Your task to perform on an android device: In the reminder app, mark the HR meeting as completed.
Image 0: 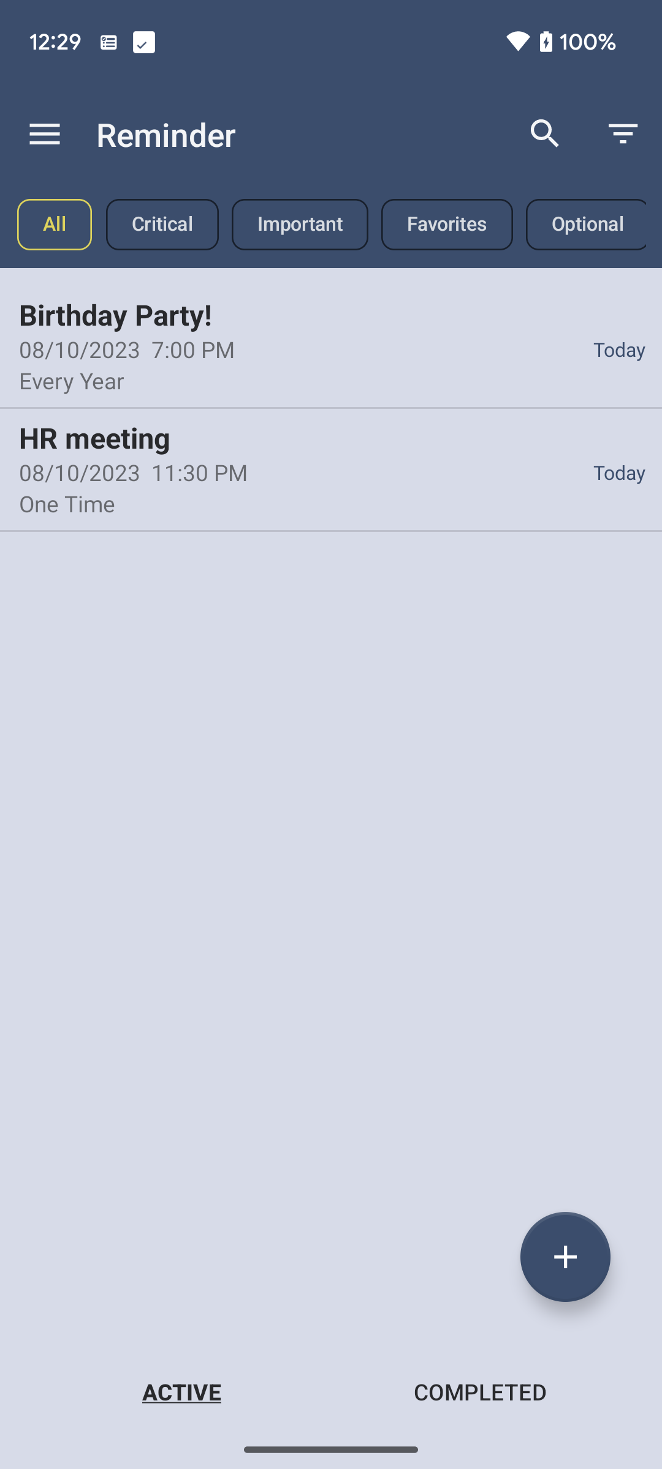
Click on the HR meeting reminder on the screen.
Step 0: click (127, 472)
Image 1: 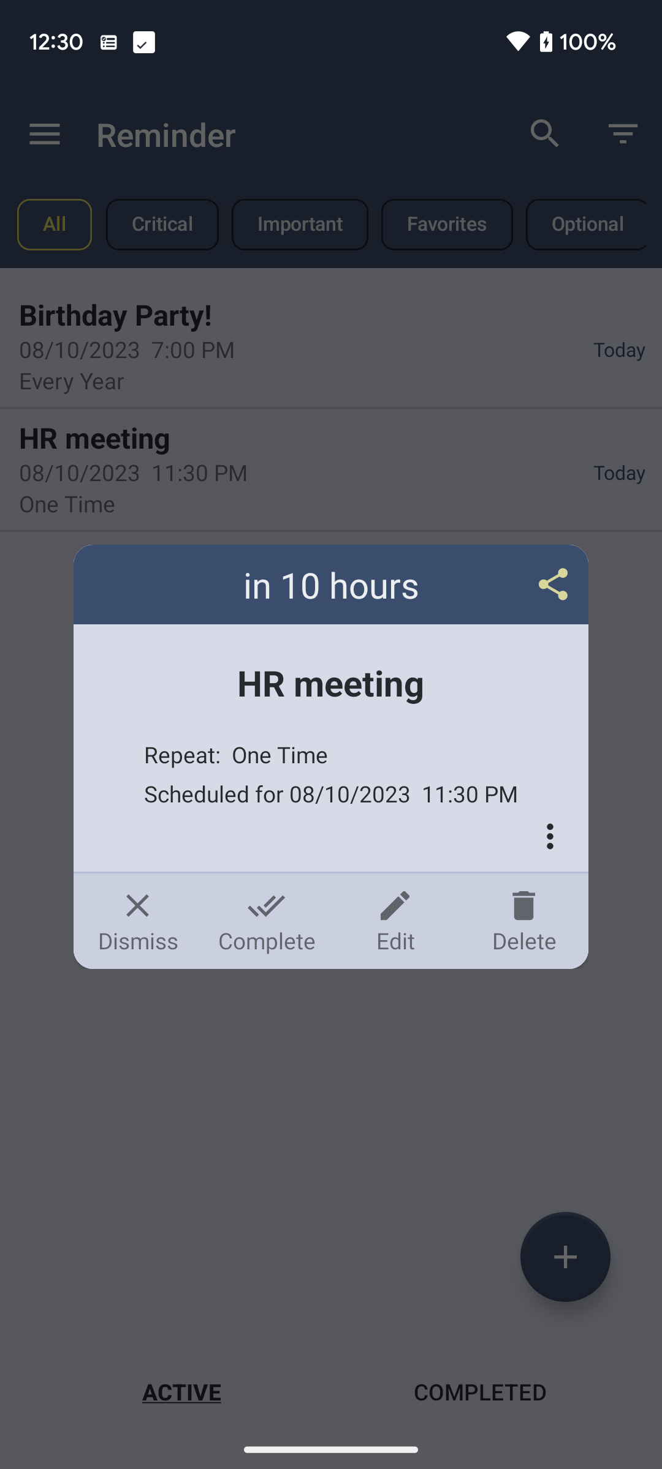
Click on the complete option at the bottom of the pop up screen.
Step 1: click (266, 921)